Your task to perform on an android device: Open the  Puma app and search Cycling shoes 
Image 0: 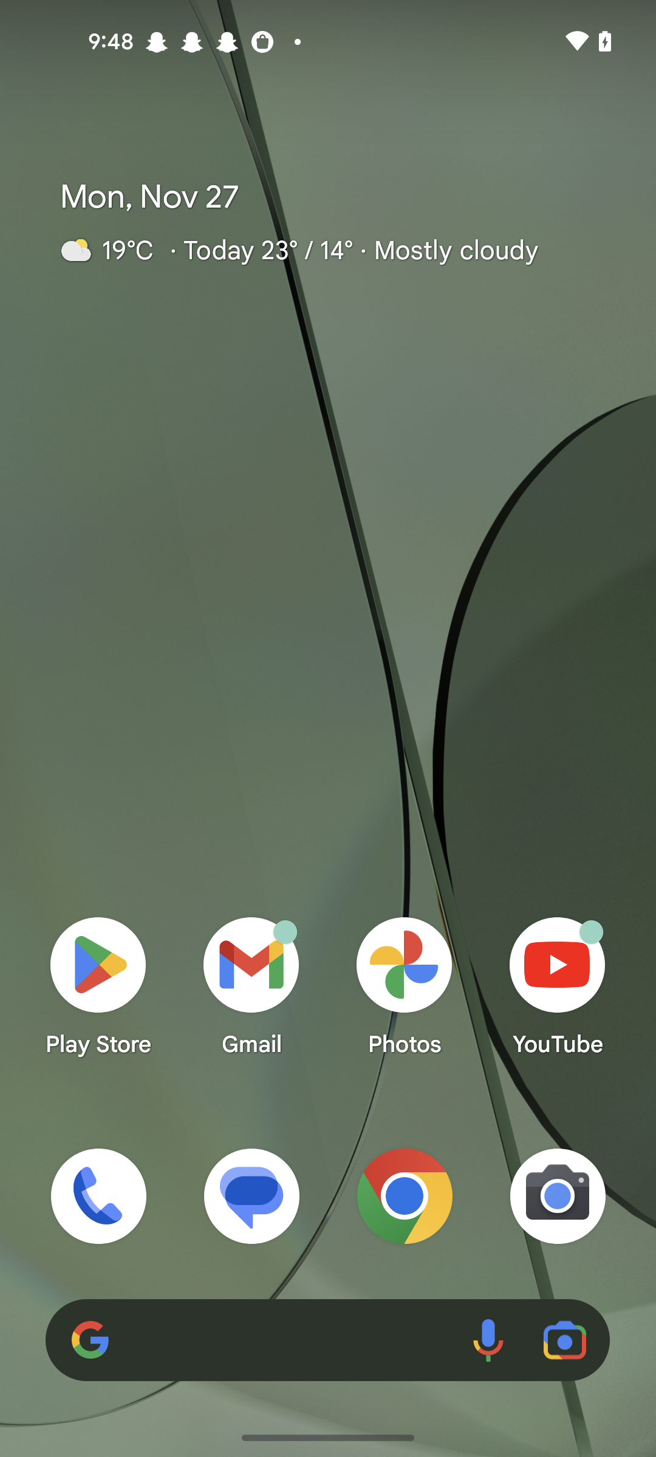
Open the Puma app
Step 0: open app "PUMA"
Image 1: 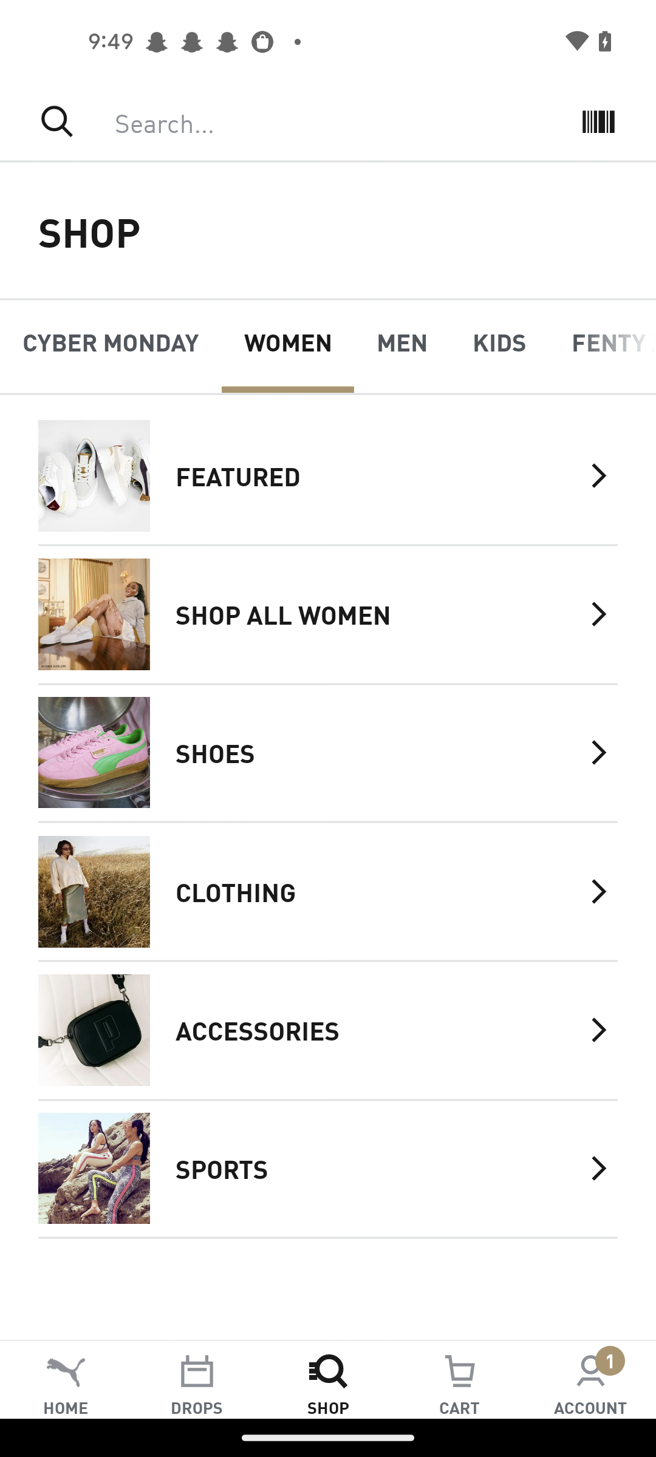
Click on the search bar
Step 1: click (328, 121)
Image 2: 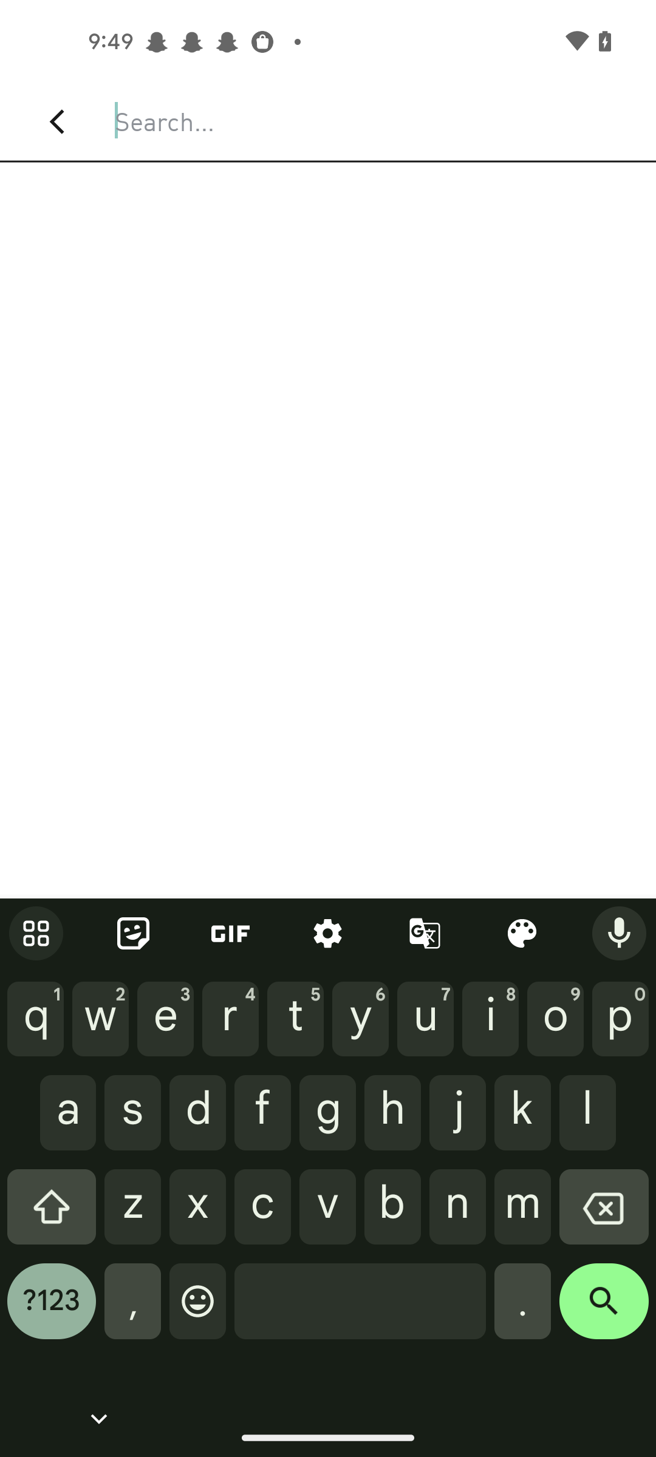
Enter a product as Cycling shoes
Step 2: type "Cycling shoes"
Image 3: 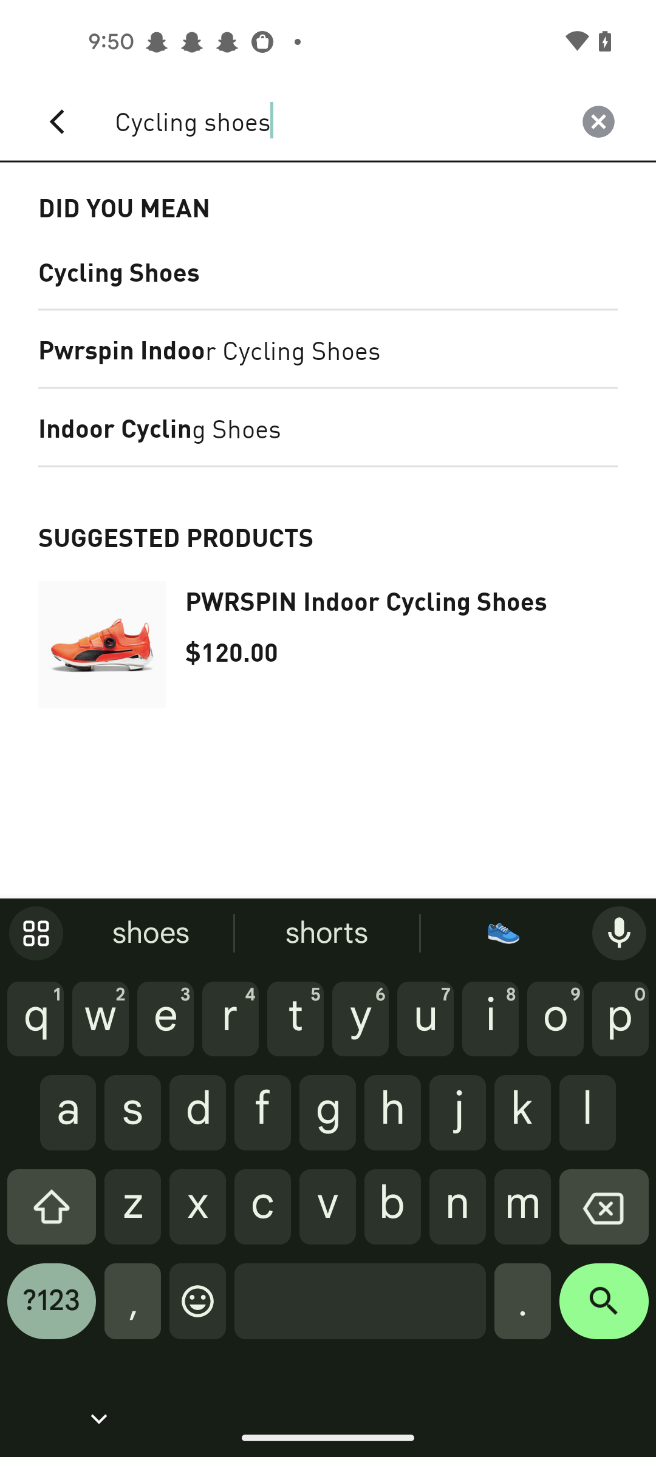
Click on the search icon 
Step 3: click (604, 1310)
Image 4: 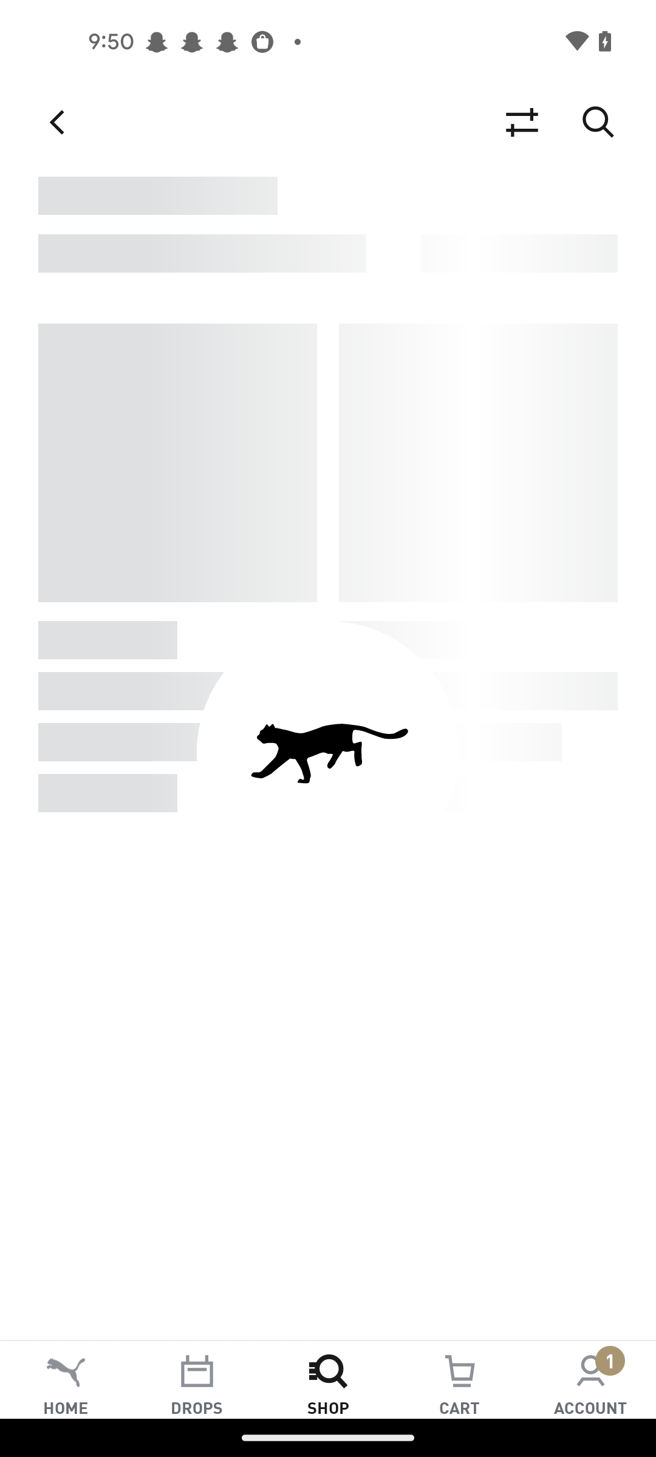
Click on the search icon 
Step 4: wait